Your task to perform on an android device: Add a slide to my presentation and add my office image to the slide.
Image 0: 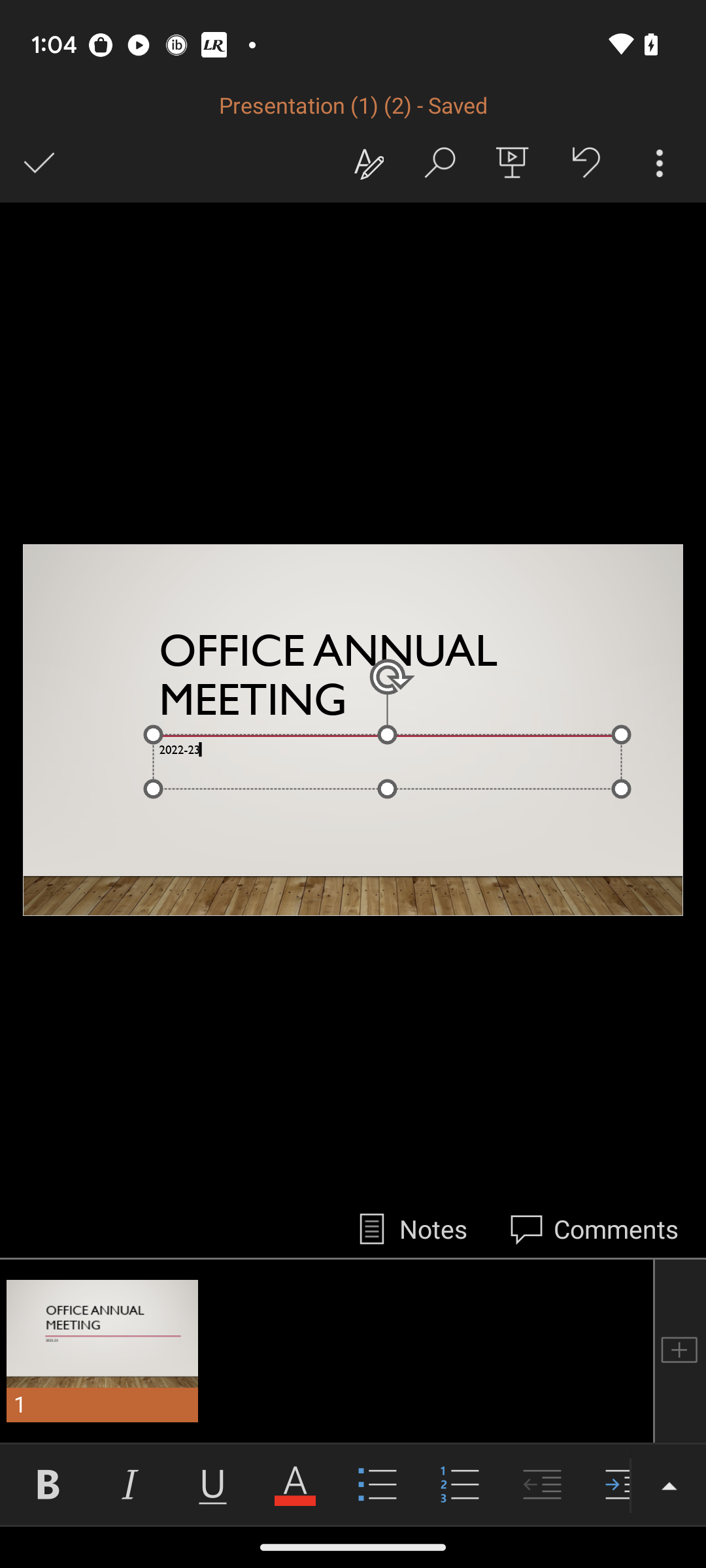
Click on the + icon.
Step 0: click (680, 1351)
Image 1: 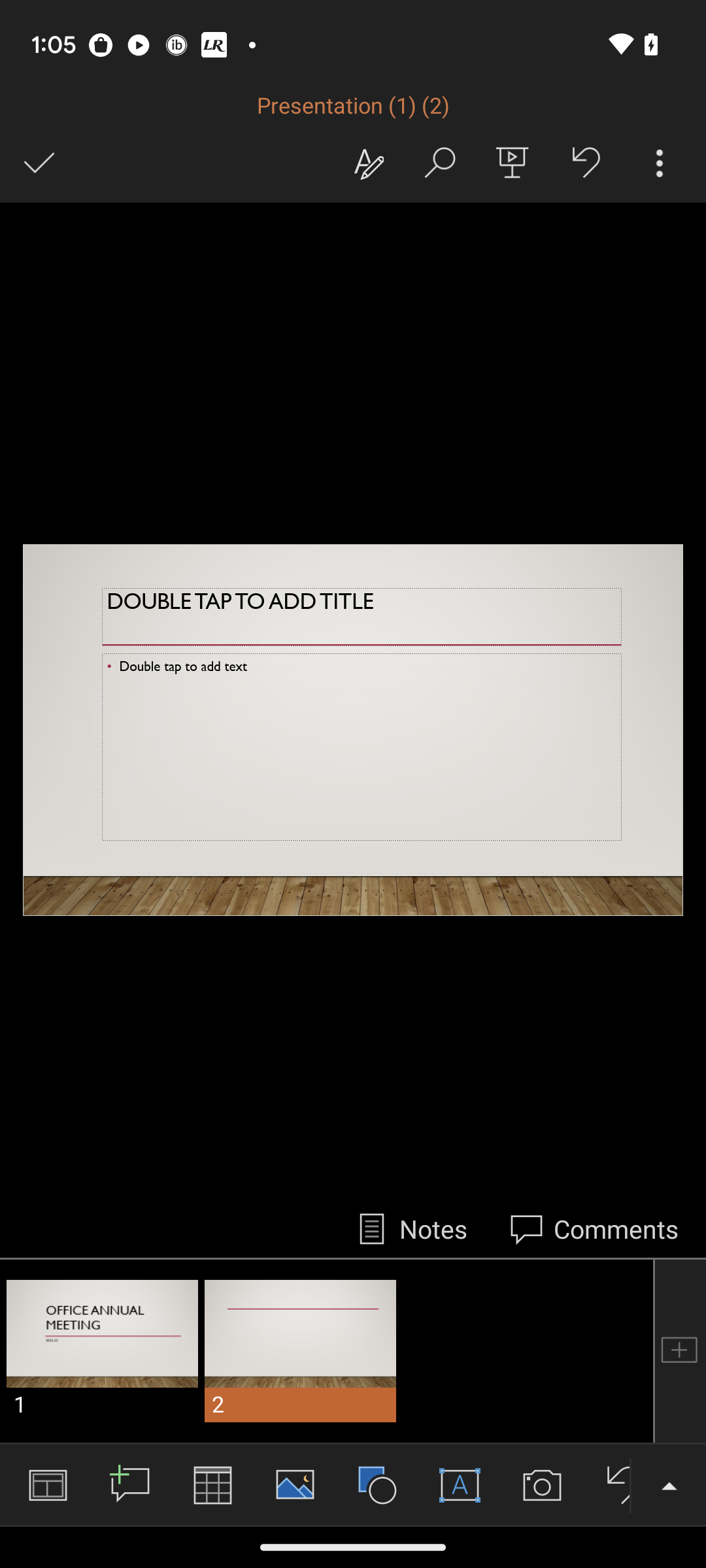
Click on the second slide.
Step 1: click (316, 700)
Image 2: 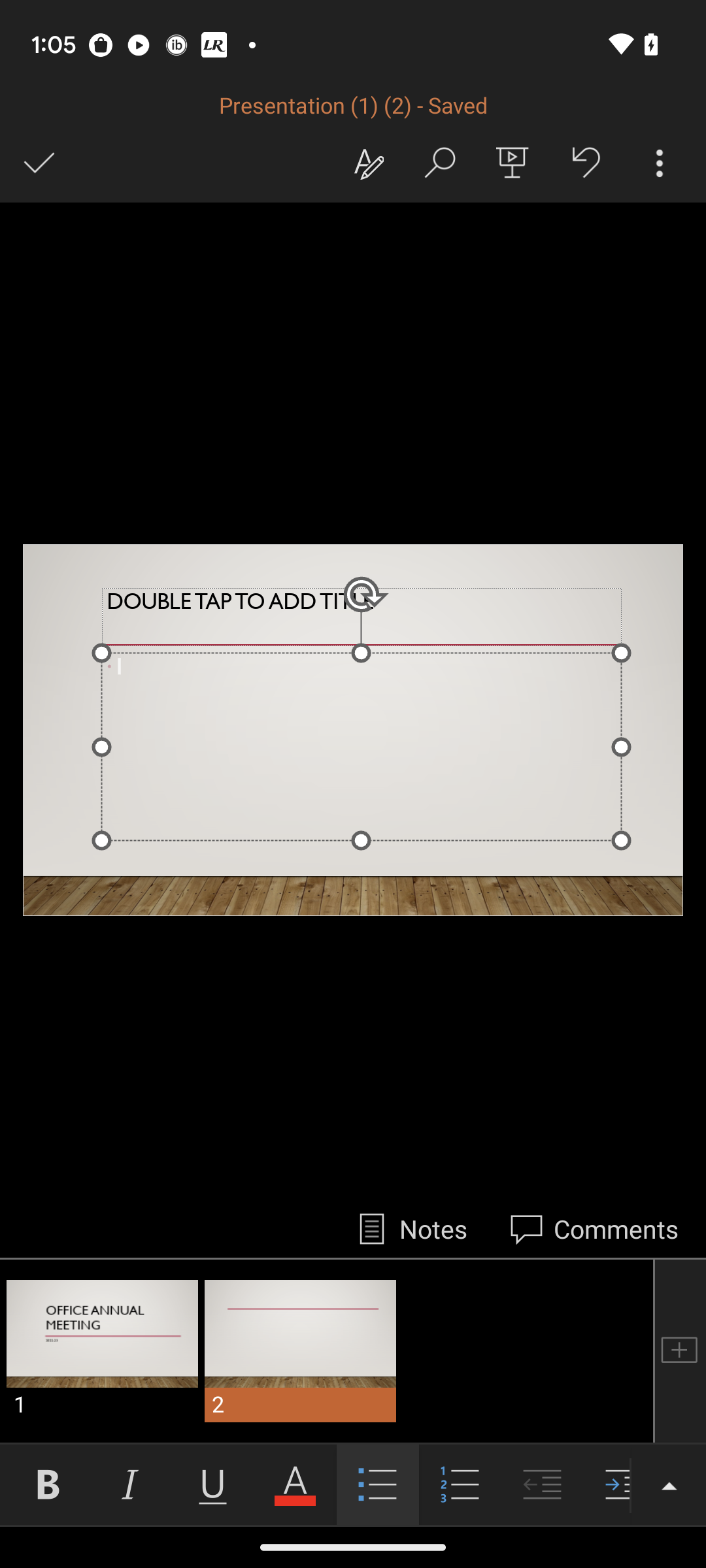
Click on the drop up icon at the bottom right corner of the screen.
Step 2: click (669, 1484)
Image 3: 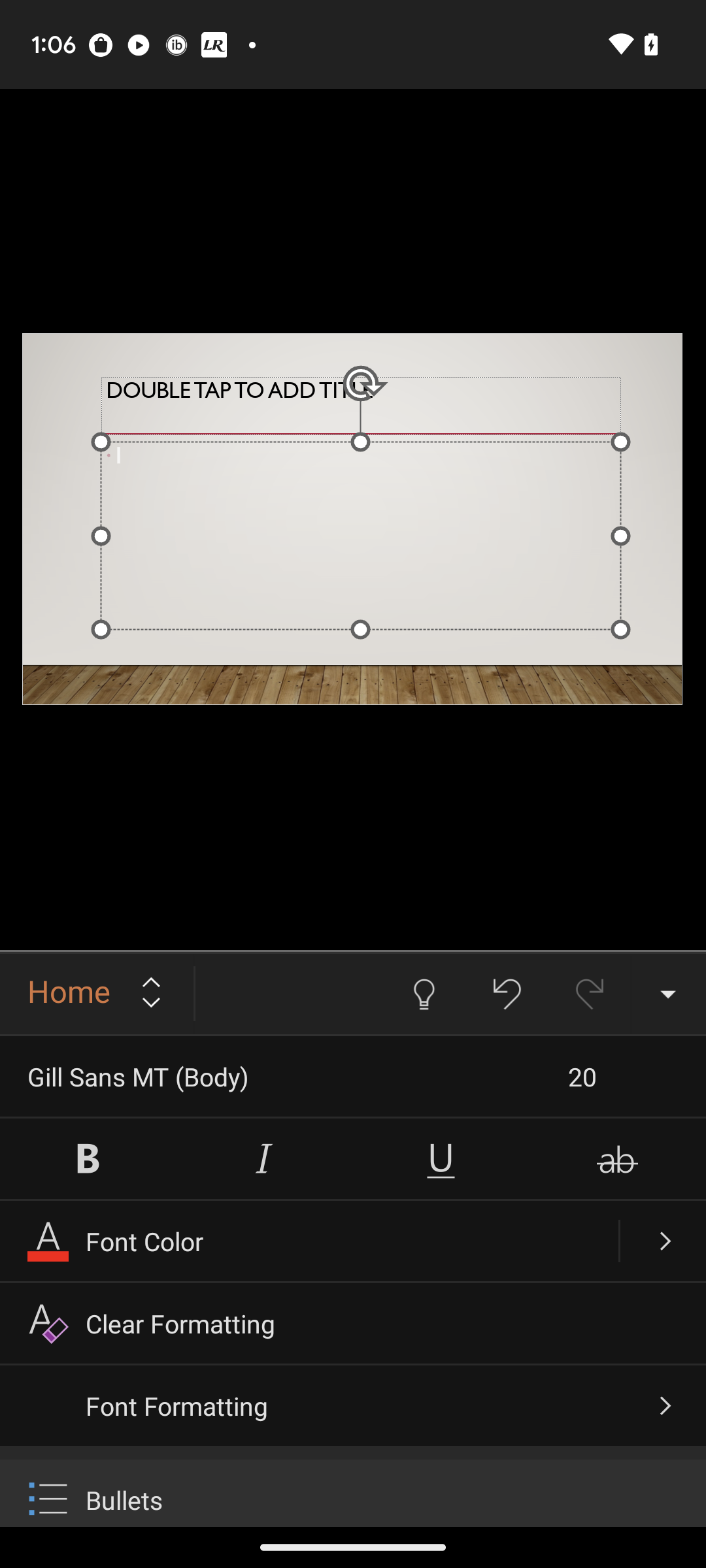
Click on the text "Home".
Step 3: click (97, 994)
Image 5: 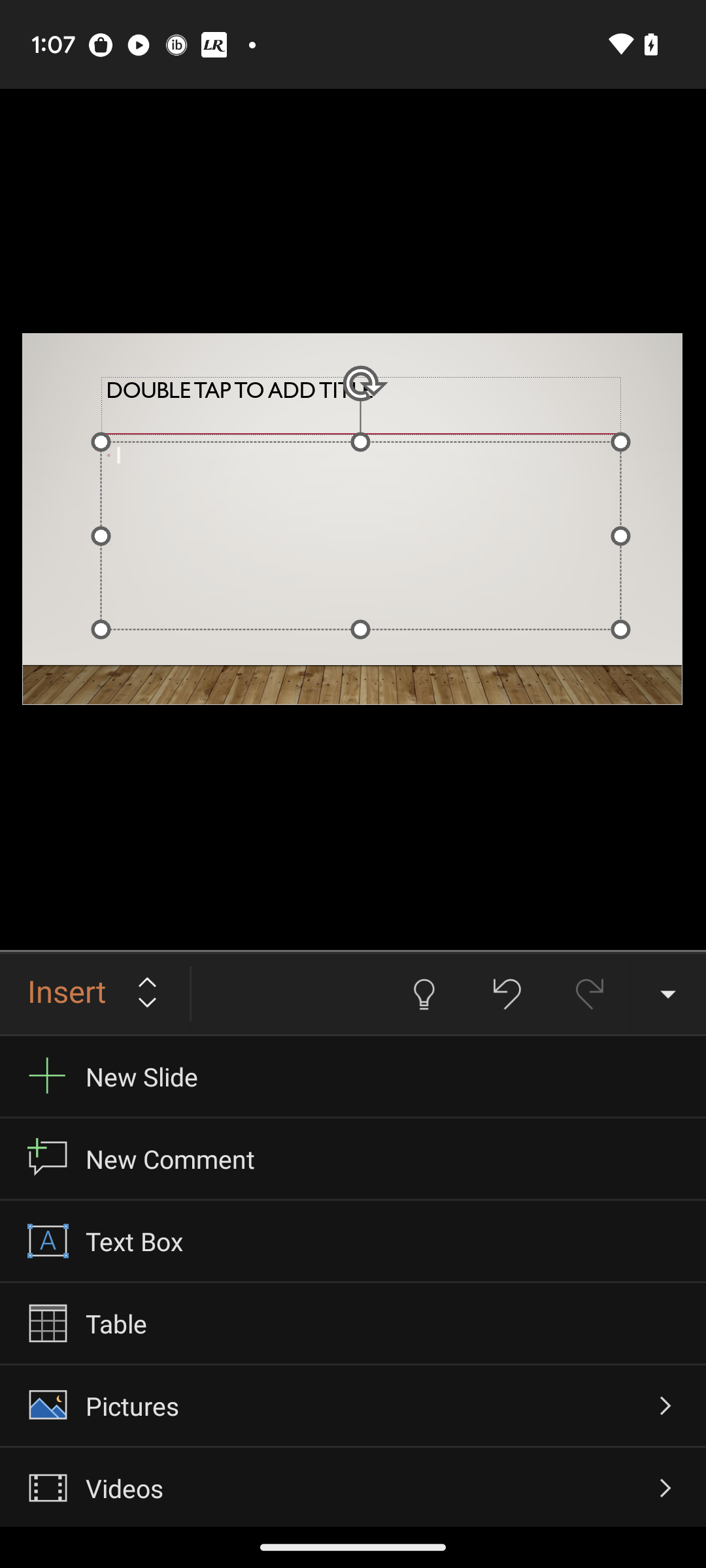
Select the tab "Pictures".
Step 5: click (353, 1405)
Image 6: 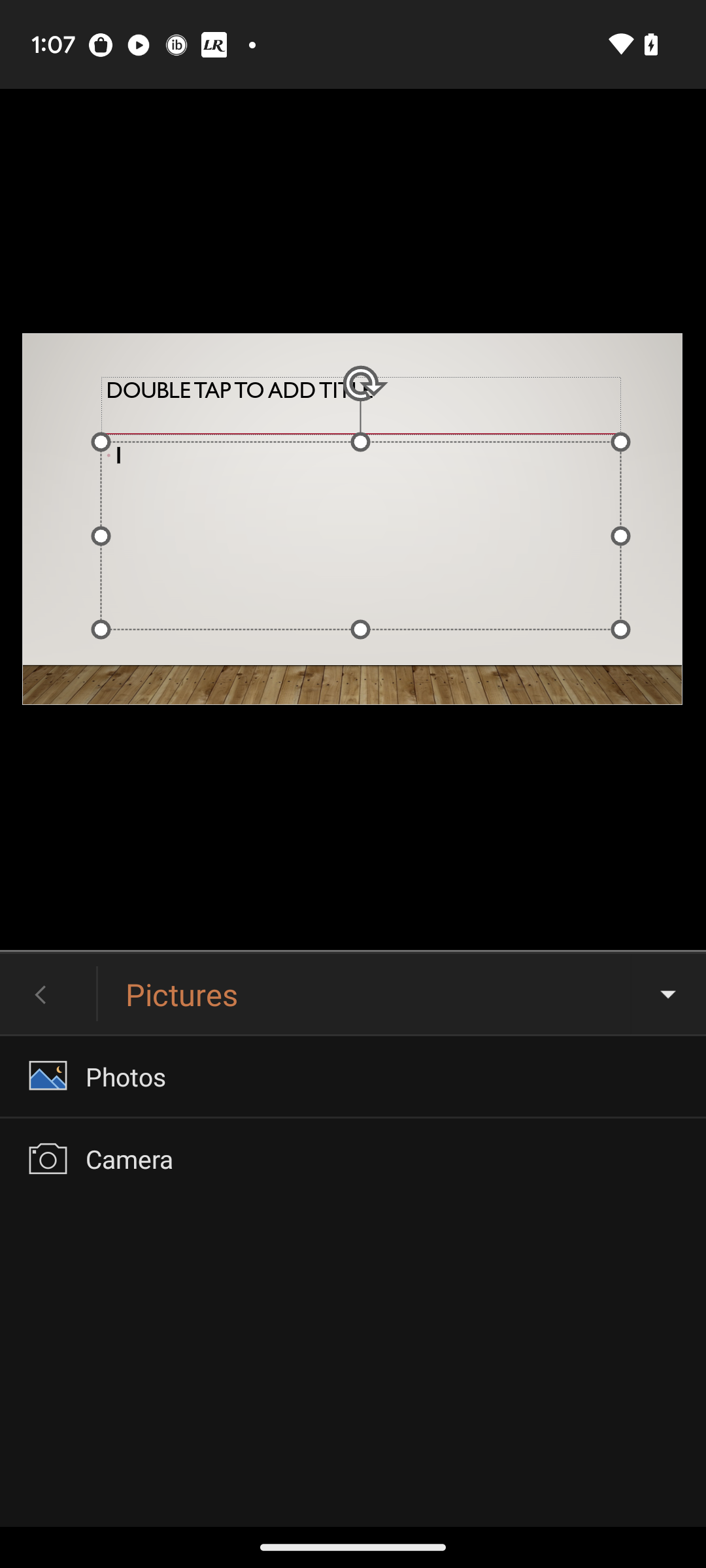
Click on the tab "Photos".
Step 6: click (353, 1076)
Image 7: 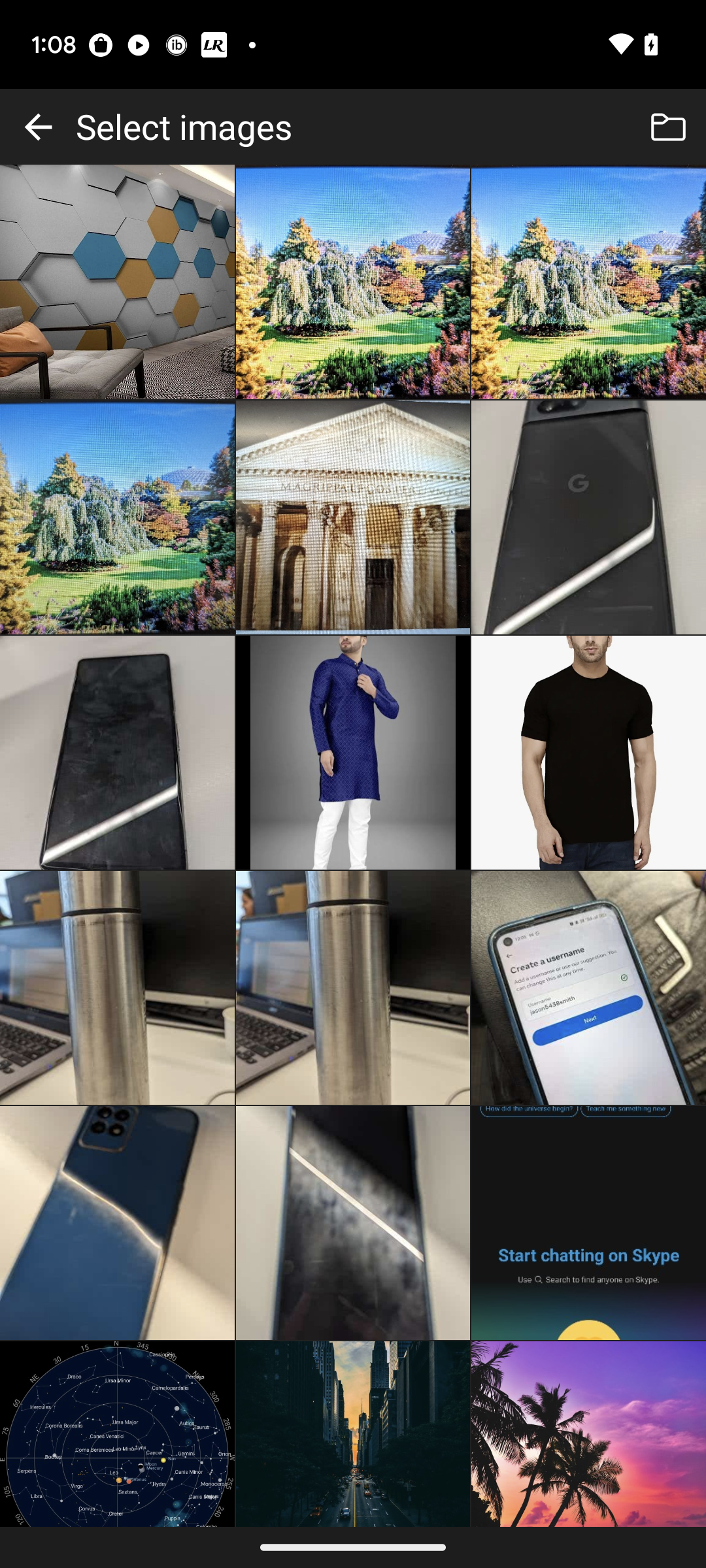
Select the first photo in the first row.
Step 7: click (118, 282)
Image 8: 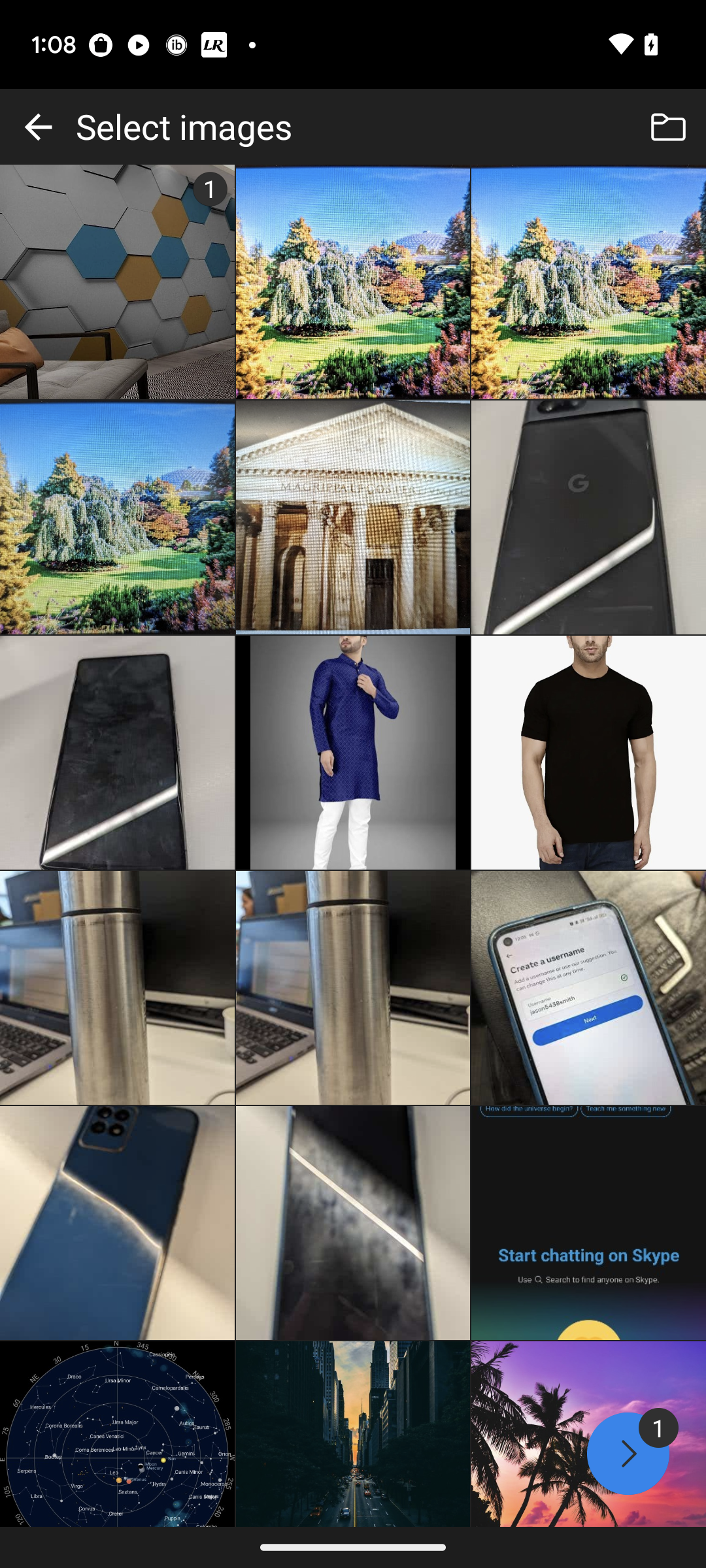
Click on the "go ahead" icon at the bottom right corner of the screen.
Step 8: click (632, 1454)
Image 9: 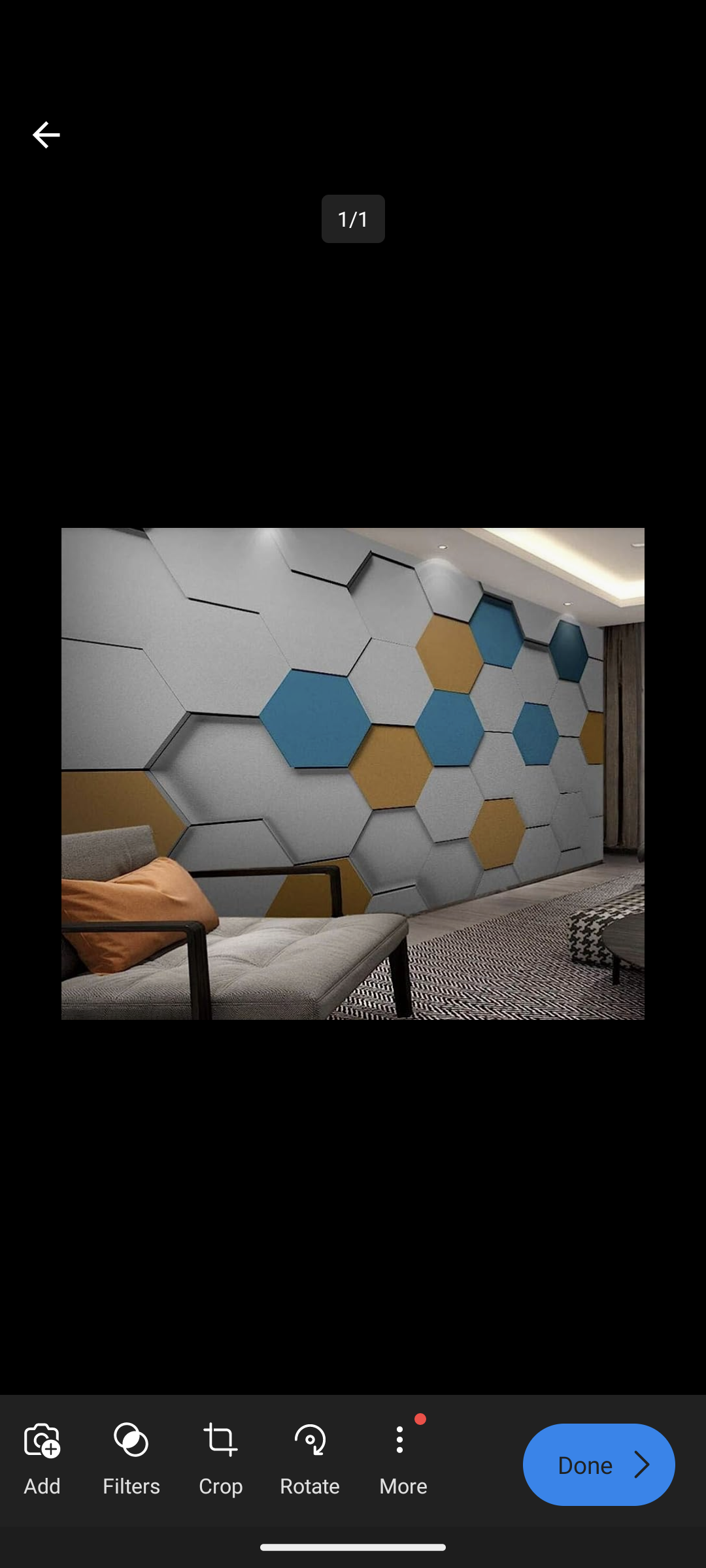
Click on the "Done" tab at the bottom right corner of the screen."
Step 9: click (599, 1465)